Your task to perform on an android device: Because I enjoy this song, I want to share with my friend a music video by Queen.
Image 0: 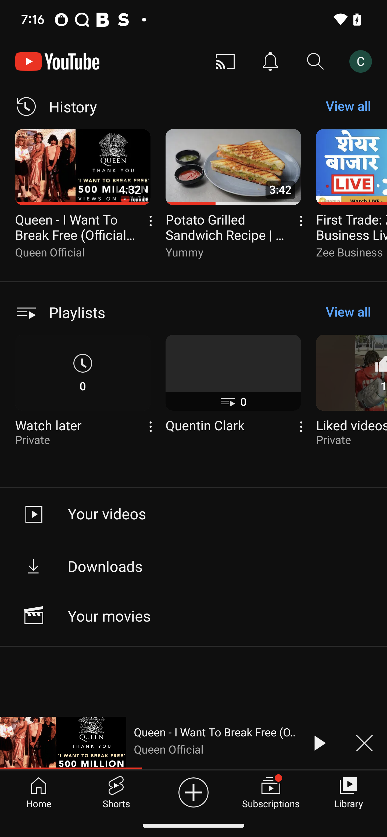
Click on the minimize video at the bottom of the screen
Step 0: click (63, 743)
Image 1: 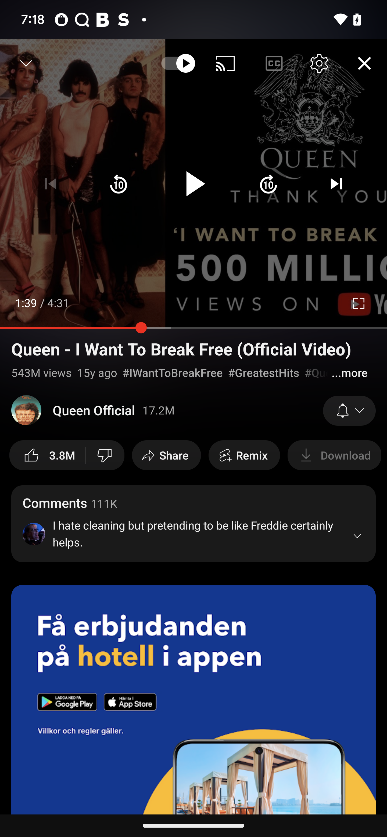
Click on the share button 
Step 1: click (166, 455)
Image 2: 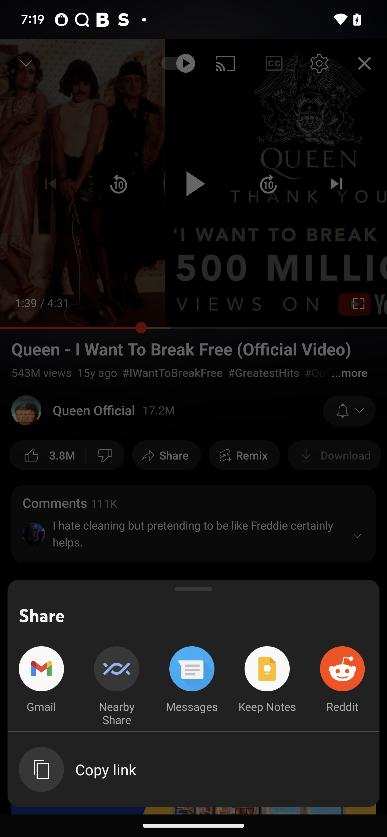
Click on the gmail icon
Step 2: click (41, 680)
Image 3: 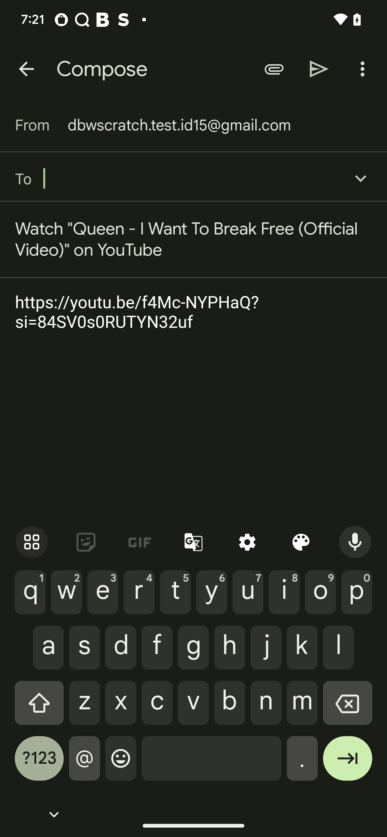
Type in Recipient Thomas123@gmail.com 
Step 3: type "Thomas123@Gmail.com"